Your task to perform on an android device: Shop for shoes with the Campus brand filter in the AJIO app.
Image 0: 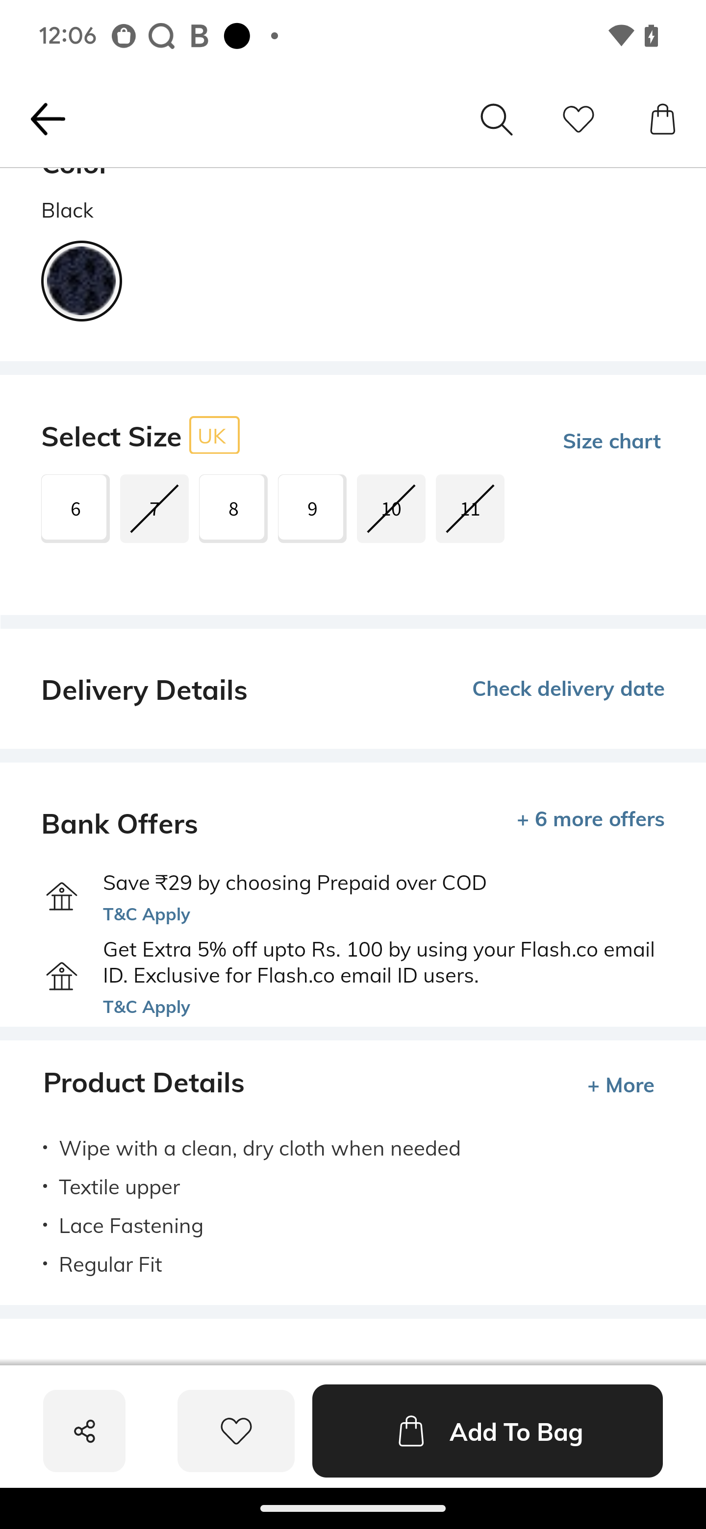
Go back to the previous page to apply the filter
Step 0: press back button
Image 1: 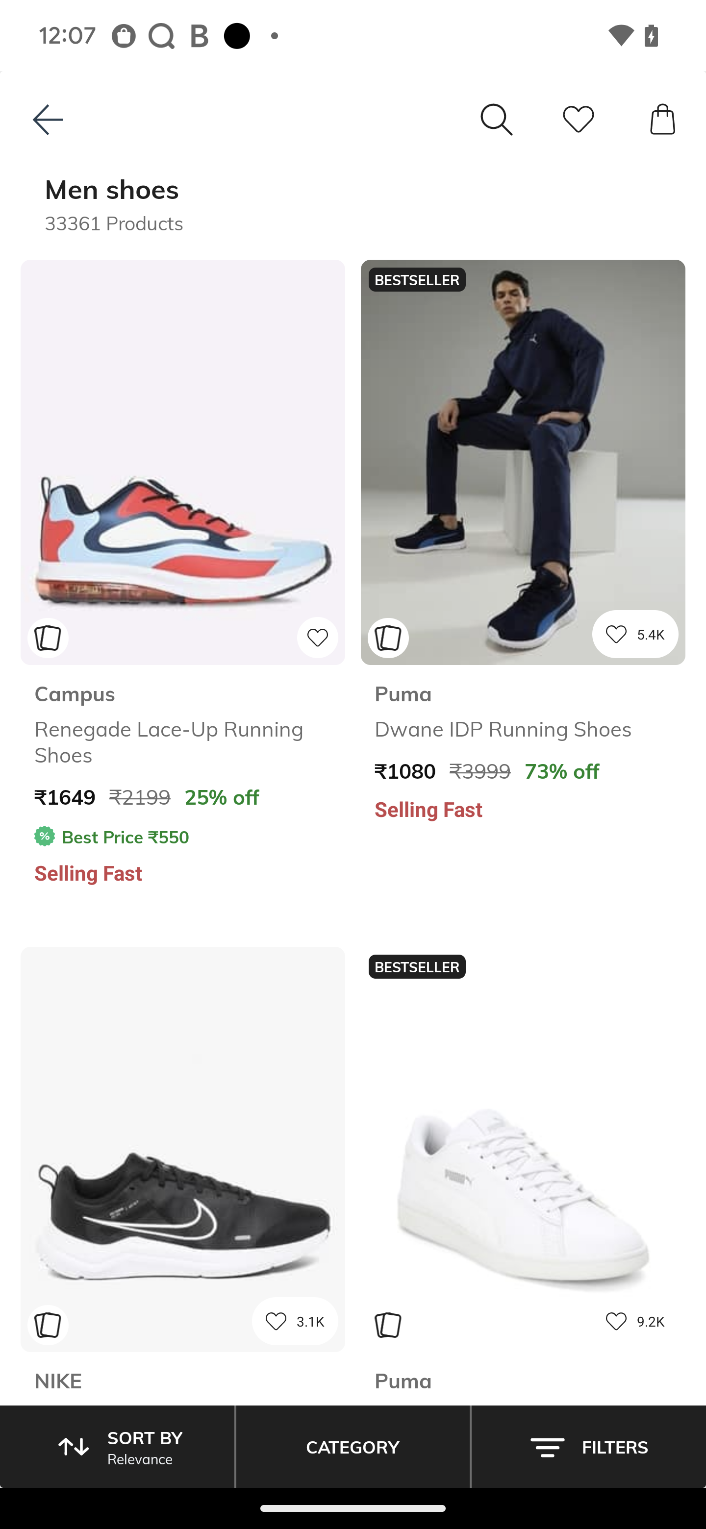
Click on the filter button at the bottom right of the screen
Step 1: click (615, 1446)
Image 2: 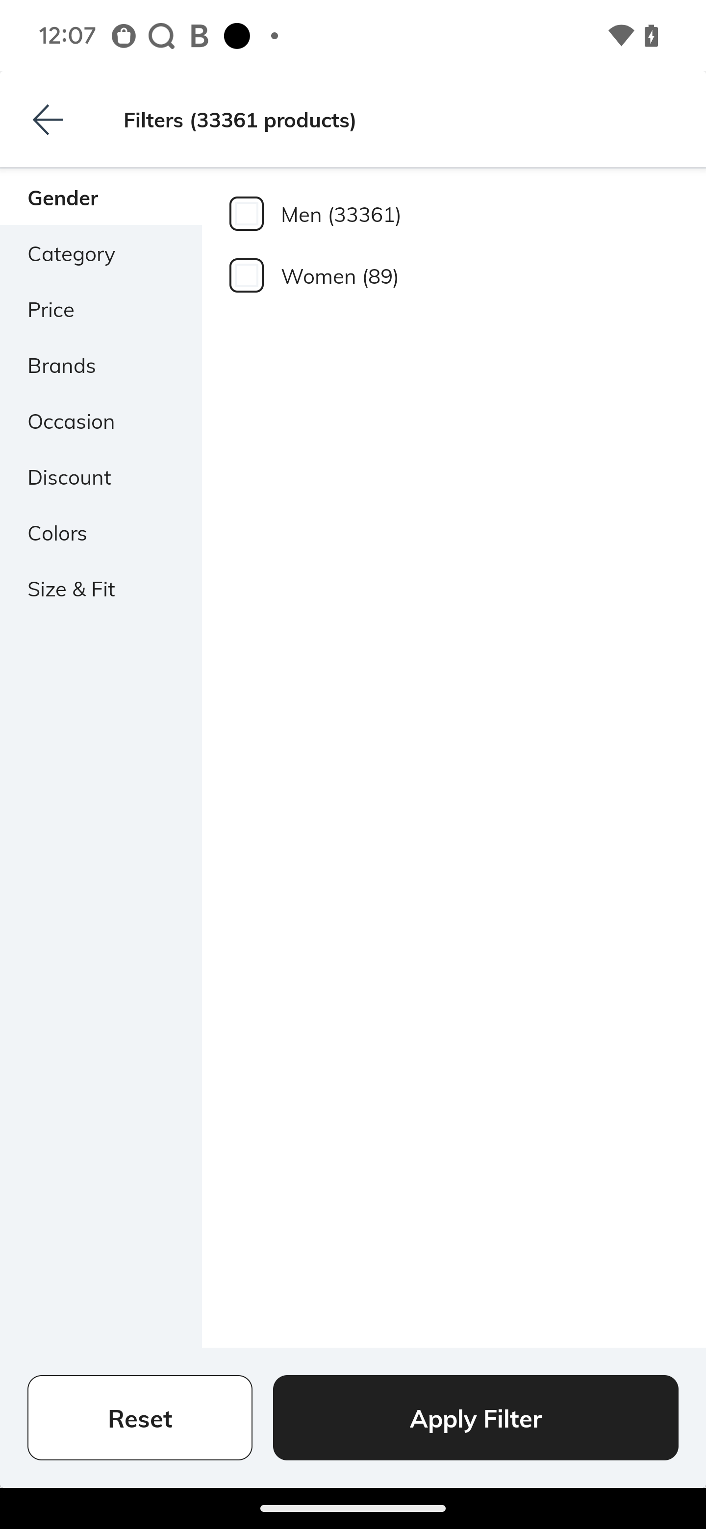
Click on the brands
Step 2: click (62, 365)
Image 3: 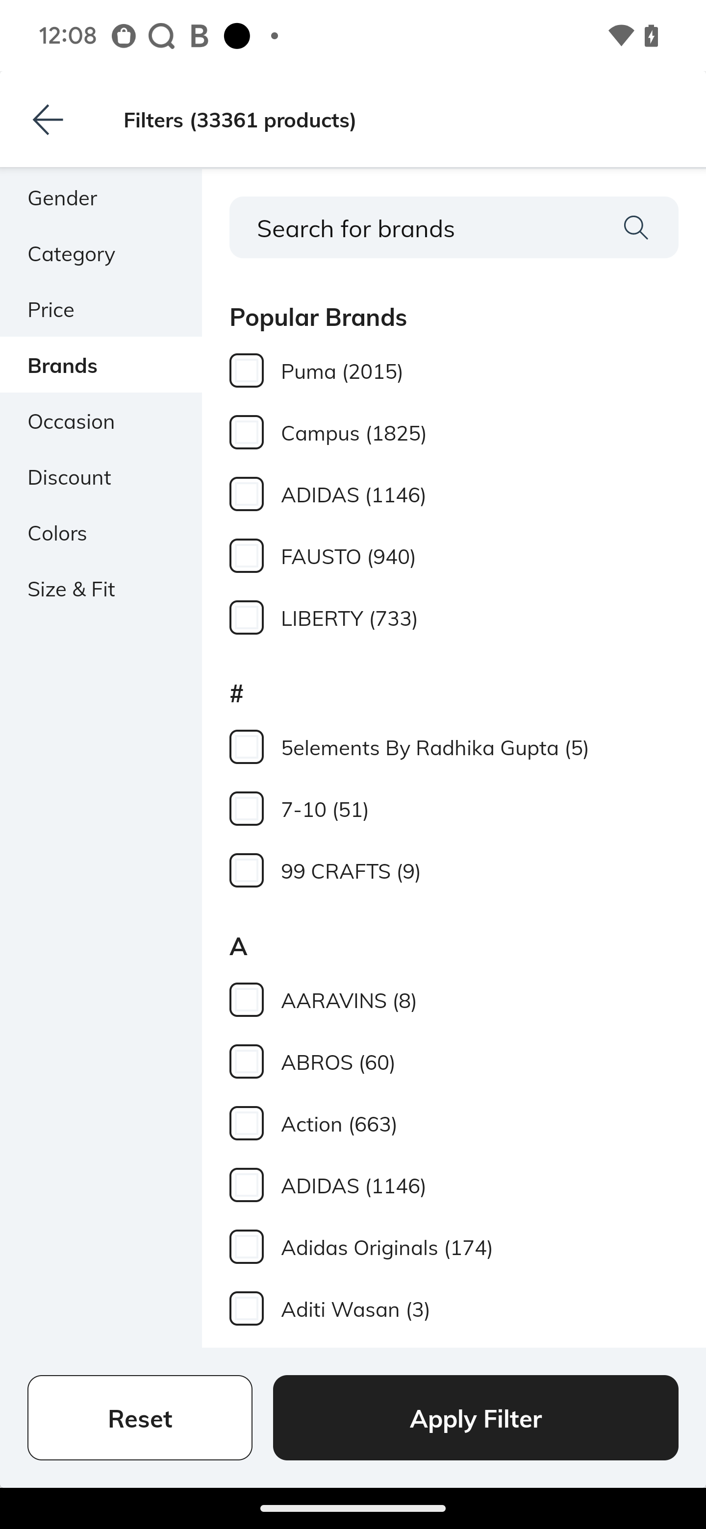
Click on the campus
Step 3: click (454, 432)
Image 4: 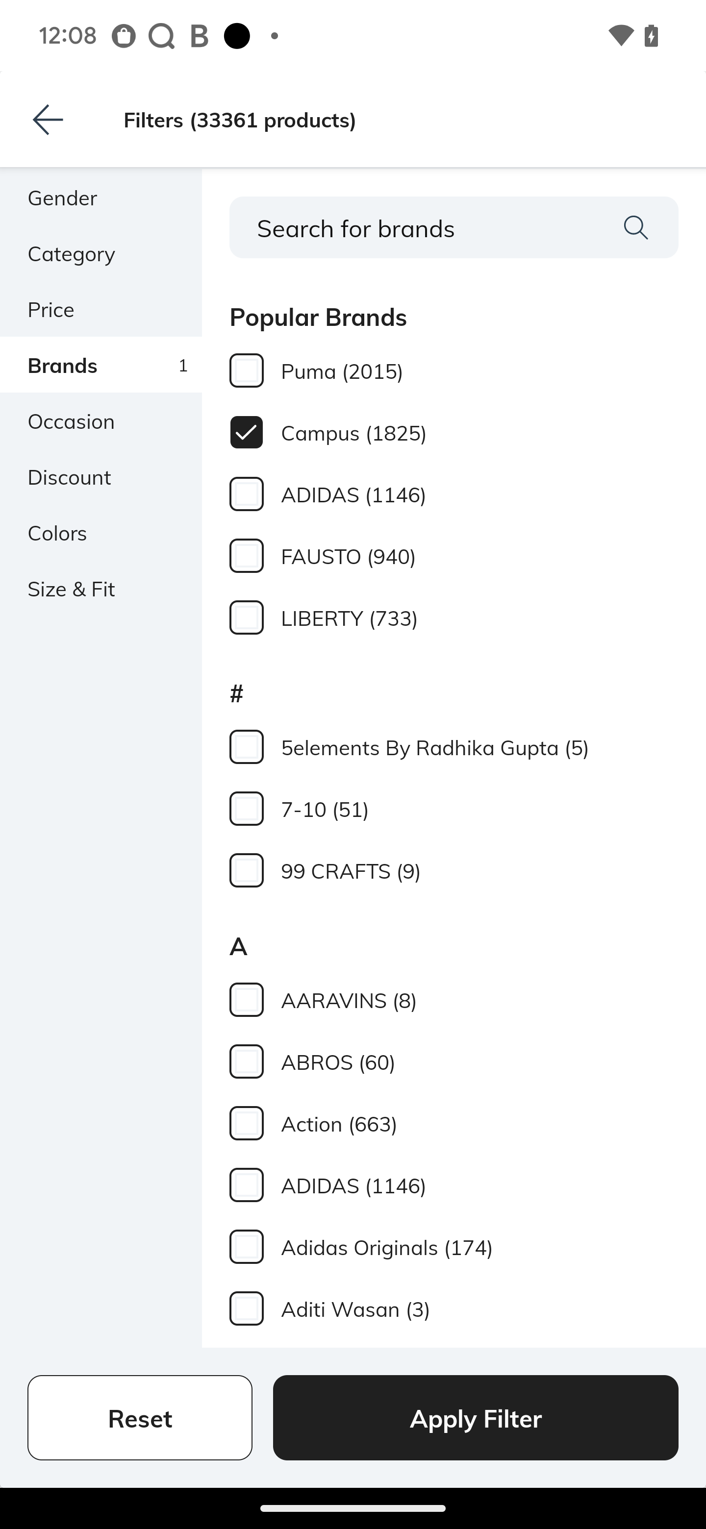
Click on the apply filter icon
Step 4: click (588, 1447)